Your task to perform on an android device: View the price and description of the Sunon Ergonomic Height-Adjustable Standing Desk for me.
Image 0: 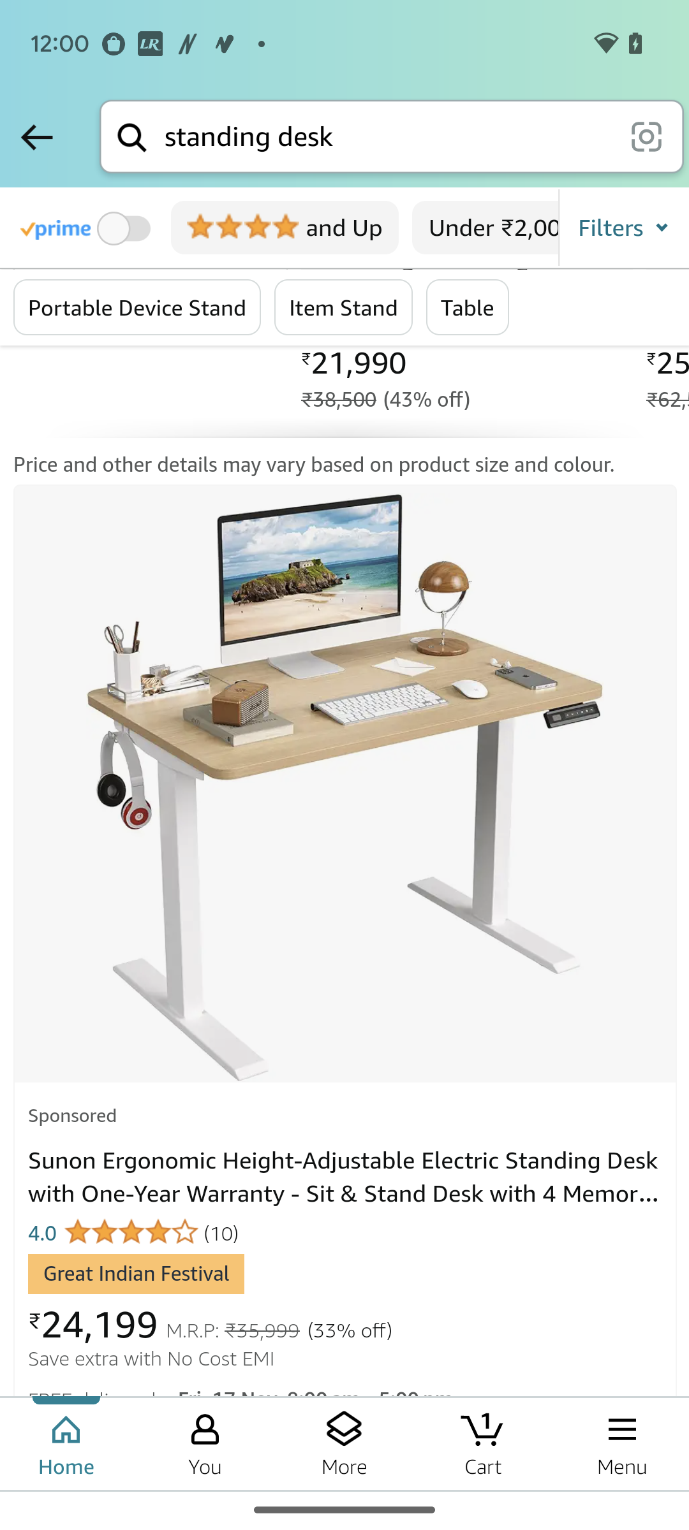
Click on the Image of Sunon Ergonomic Height-Adjustable Standing Desk.
Step 0: click (345, 788)
Image 1: 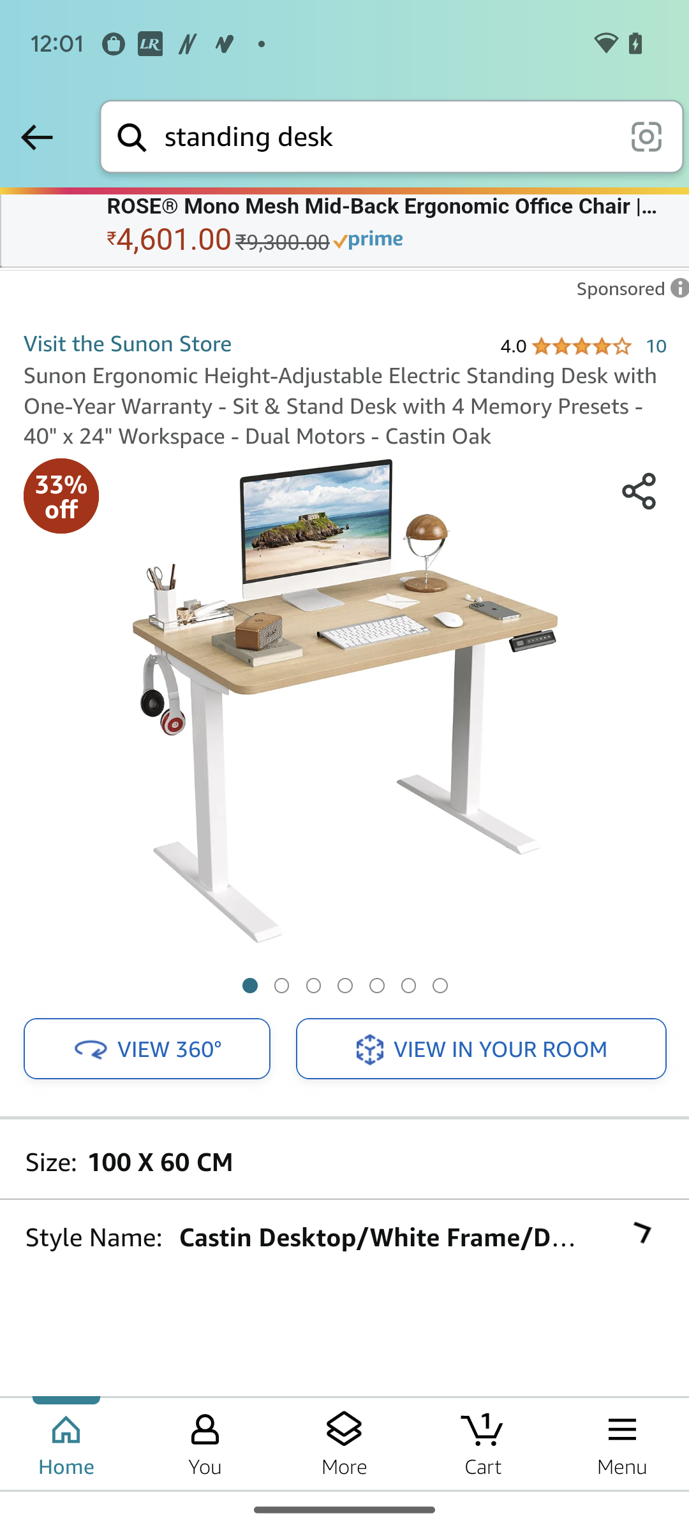
Scroll up
Step 1: scroll down
Image 2: 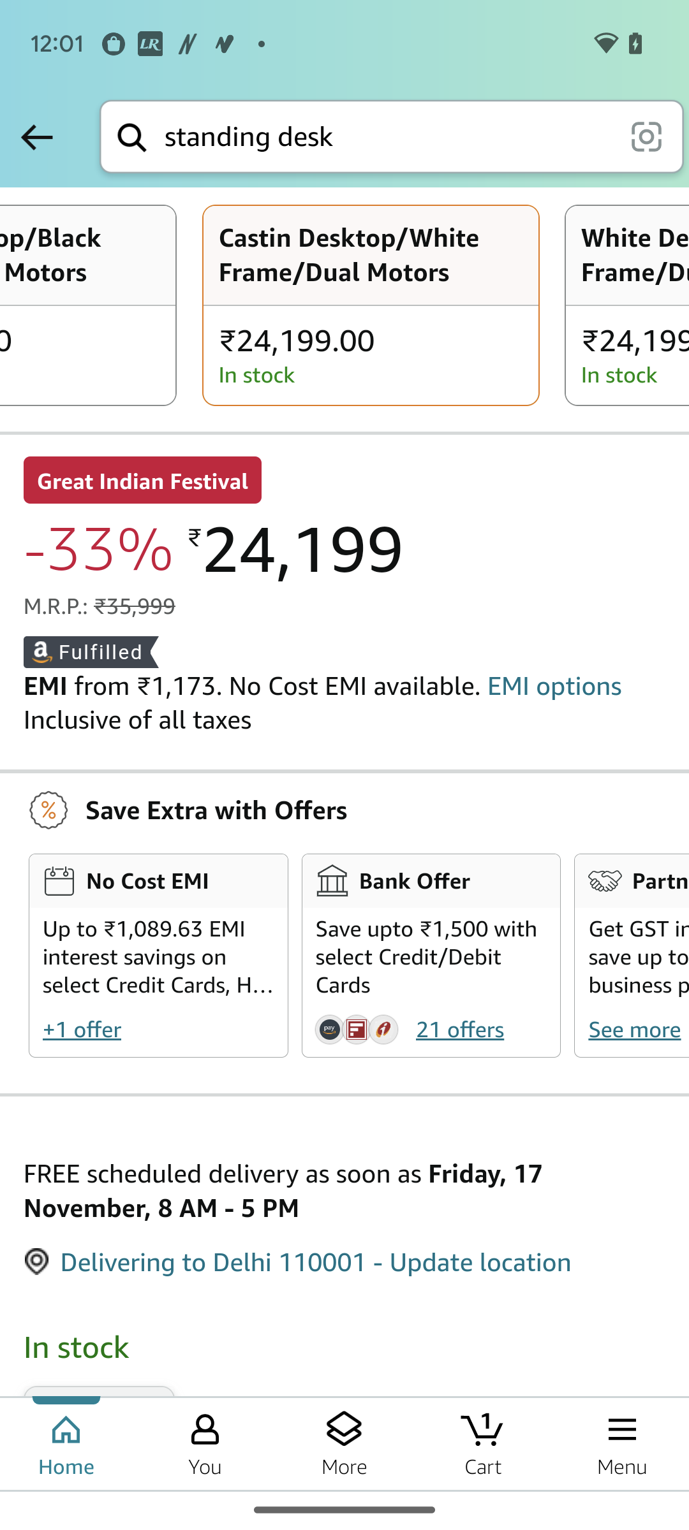
Scroll up
Step 2: scroll down
Image 3: 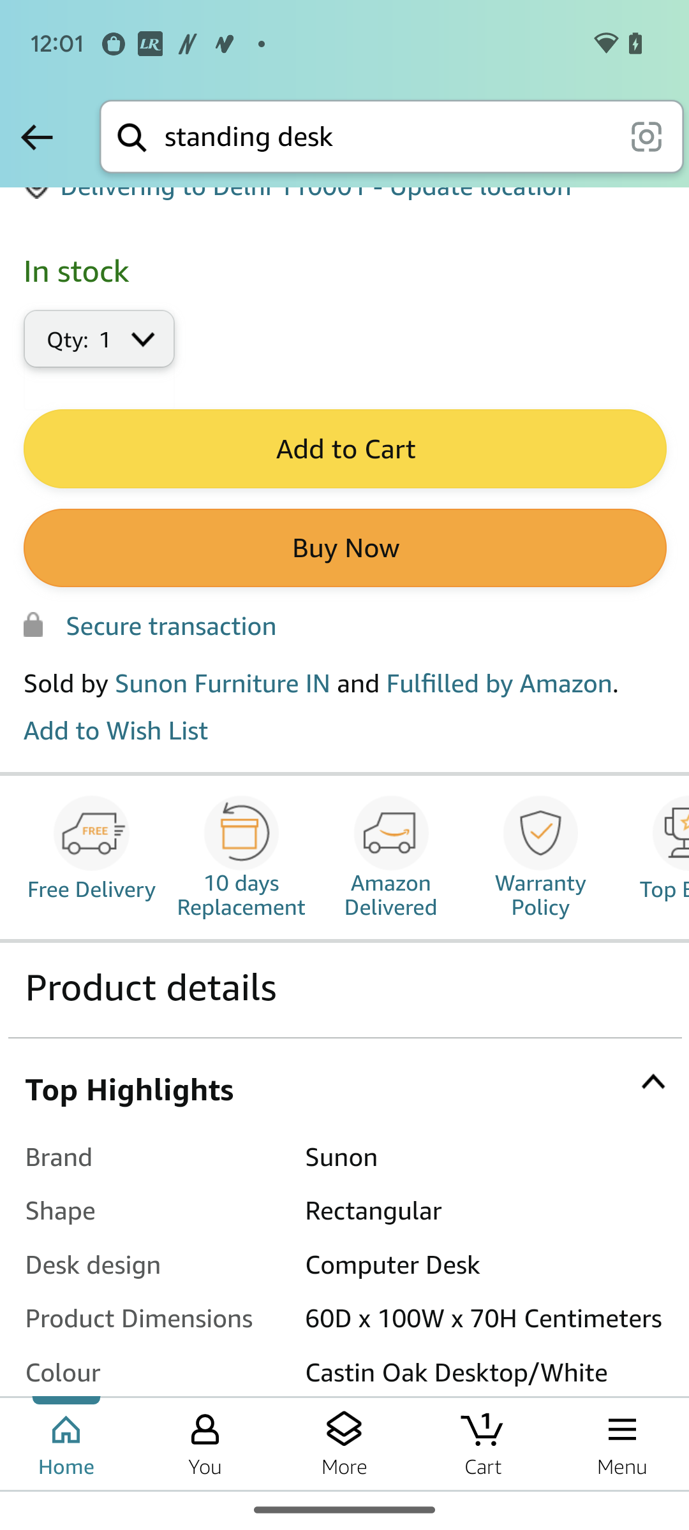
Scroll up
Step 3: scroll down
Image 4: 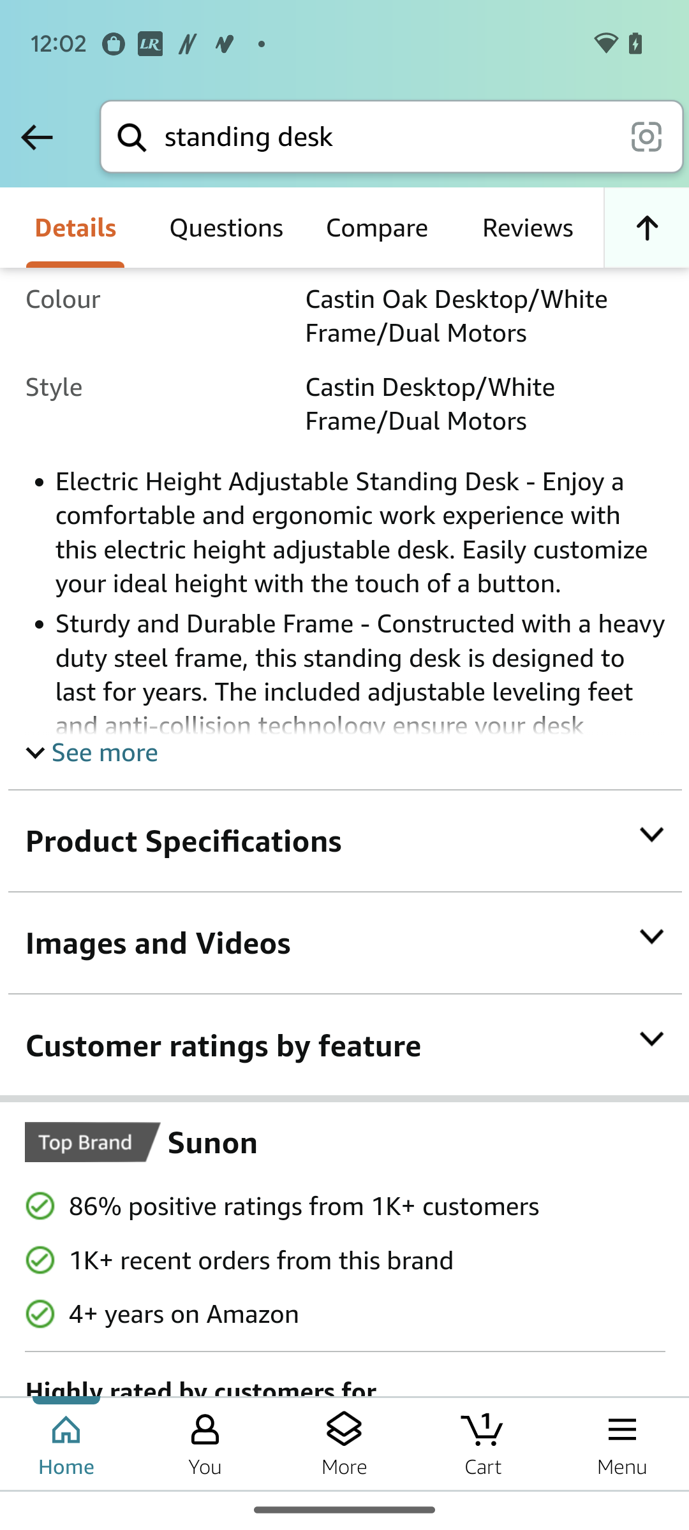
Click on the tab "See more".
Step 4: click (91, 753)